Your task to perform on an android device: There is a folder named pdf that I deleted yesterday. Restore that folder from the trash on the Drive app.
Image 0: 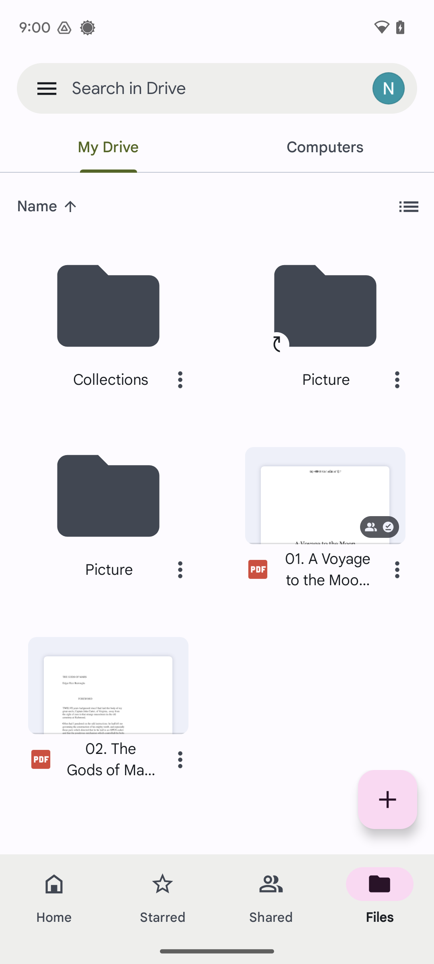
At the top-left of the screen, click on the three-line icon.
Step 0: click (47, 88)
Image 1: 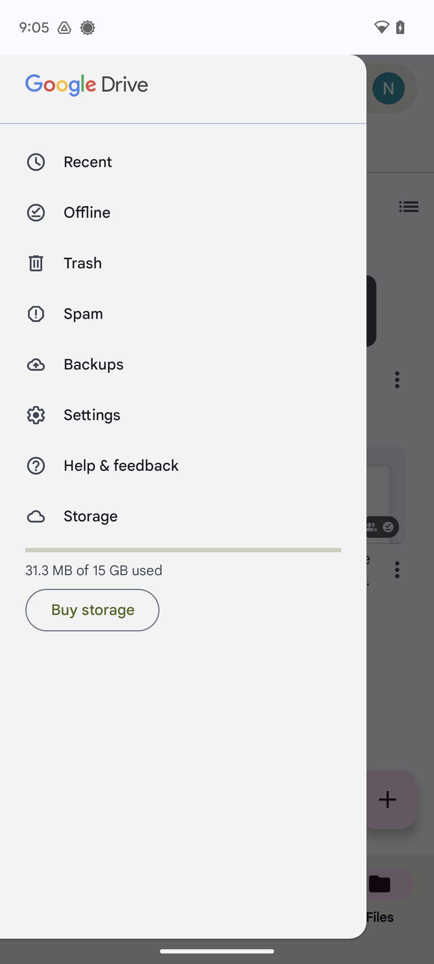
Click on the trash option.
Step 1: click (183, 263)
Image 2: 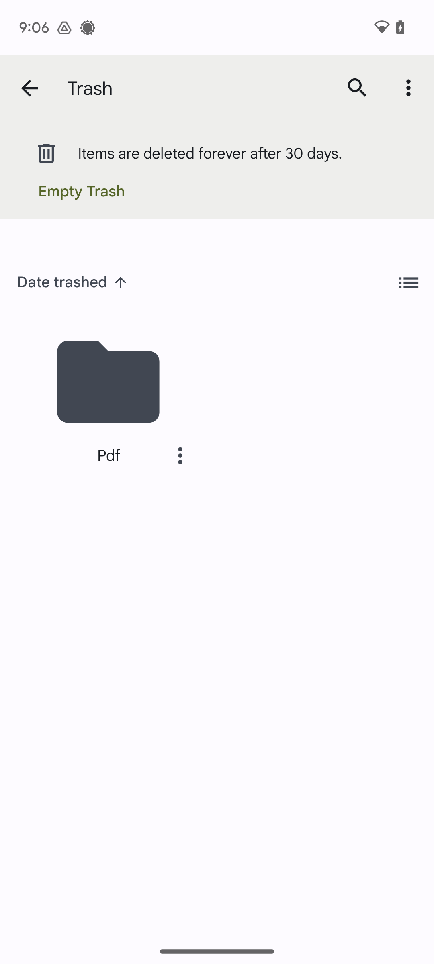
Click on the three-dot icon on the folder named Pdf.
Step 2: click (180, 455)
Image 3: 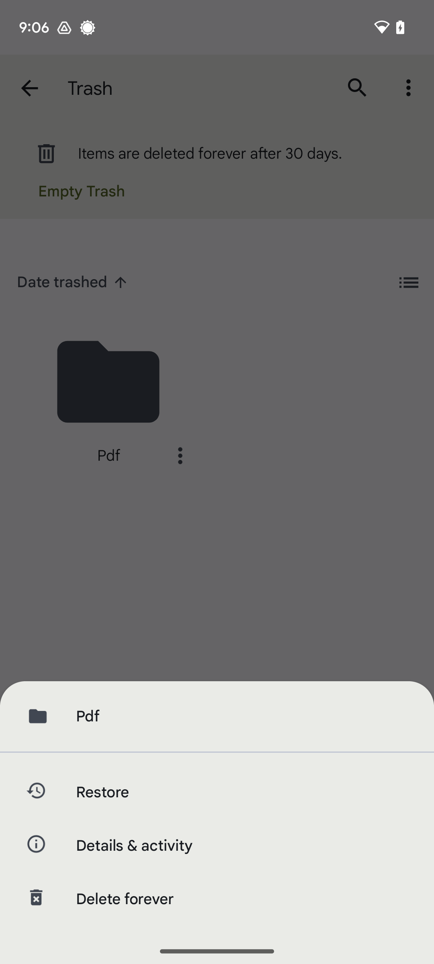
Click on the restore option.
Step 3: click (242, 792)